Your task to perform on an android device: In the Insight Timer app, I would like to set a timer for 15 minutes so that I can know when to terminate the session.
Image 0: 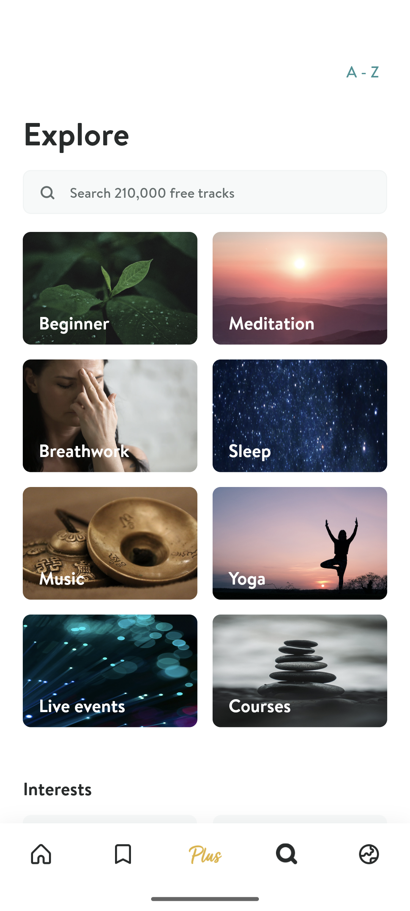
Click on the home icon 
Step 0: click (41, 855)
Image 1: 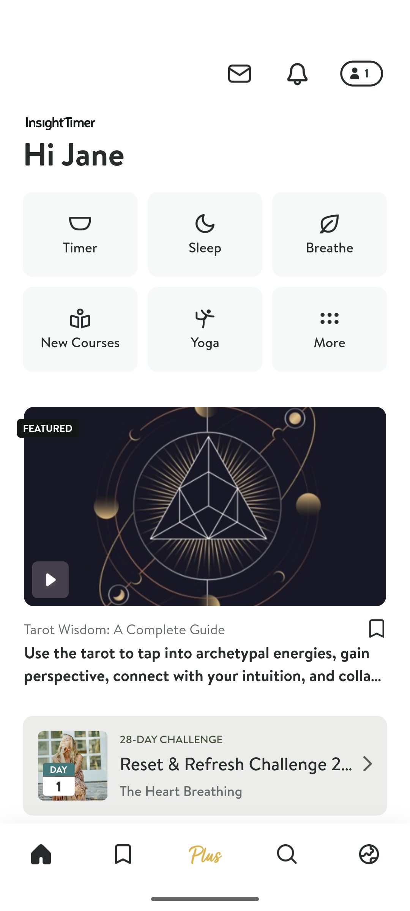
Click on the timer section 
Step 1: click (80, 235)
Image 2: 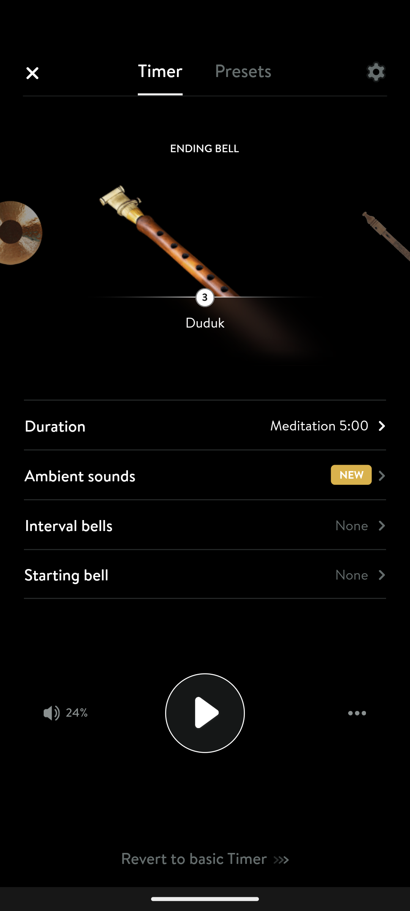
Click on the Duration option
Step 2: click (205, 425)
Image 3: 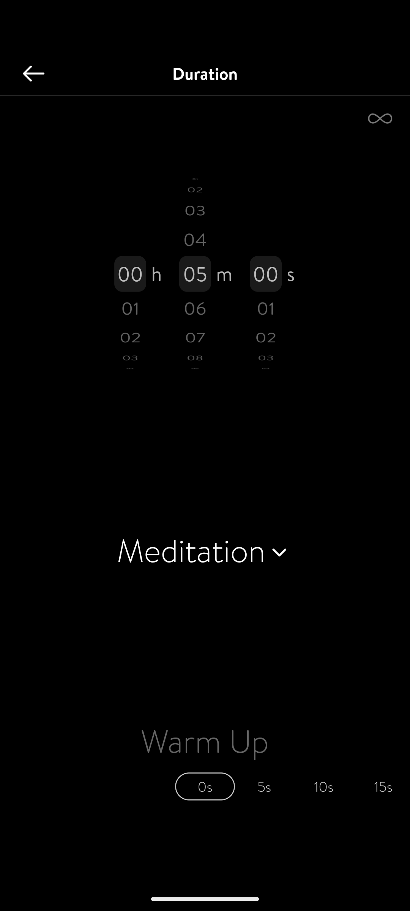
Set the timer foe 15 minutes 
Step 3: scroll down
Image 4: 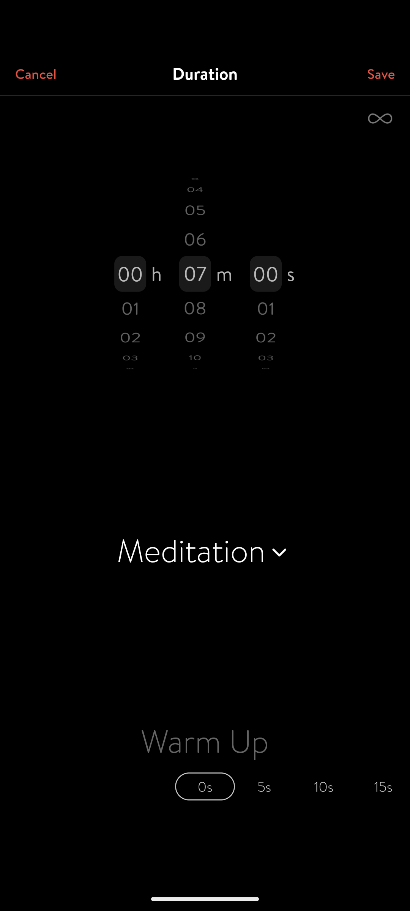
Set the timer foe 15 minutes 
Step 4: scroll down
Image 5: 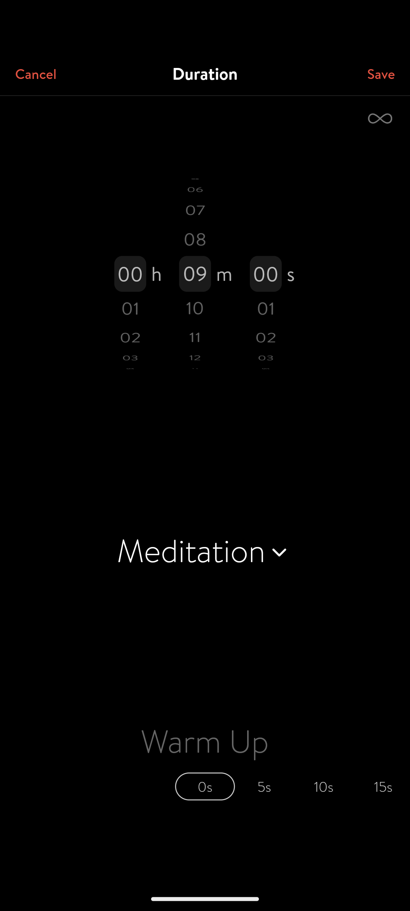
Set the timer foe 15 minutes 
Step 5: scroll down
Image 6: 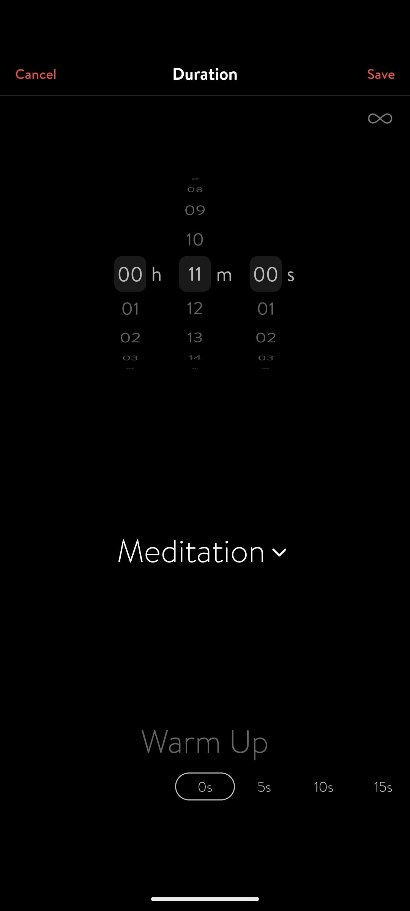
Set the timer foe 15 minutes 
Step 6: scroll down
Image 7: 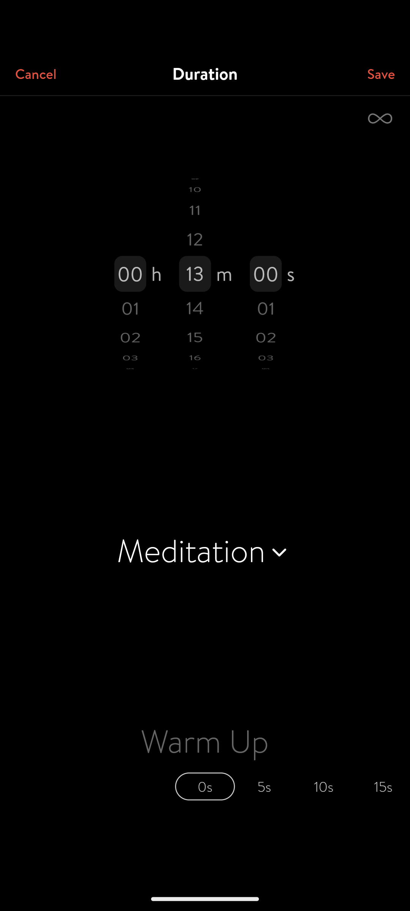
Set the timer foe 15 minutes 
Step 7: scroll down
Image 8: 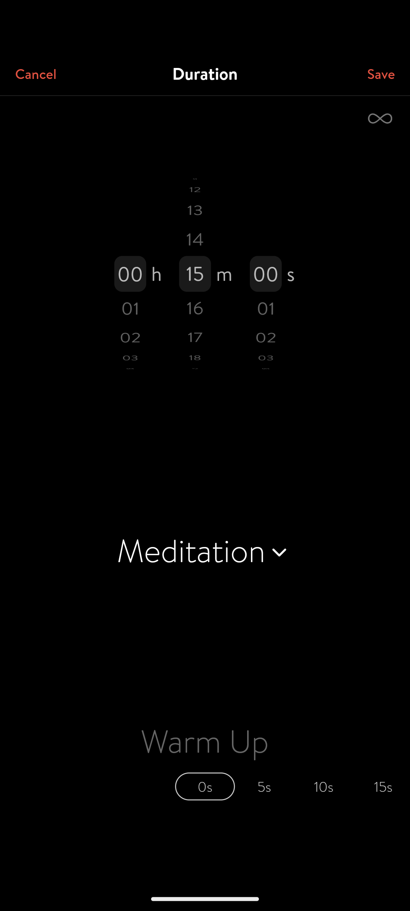
Click on the save button 
Step 8: click (378, 73)